Your task to perform on an android device: I would like to purchase a new pair of tennis shoes for my hubby because his current ones are becoming damaged.Use the temu app to find men's K Swiss tennis shoes.
Image 0: 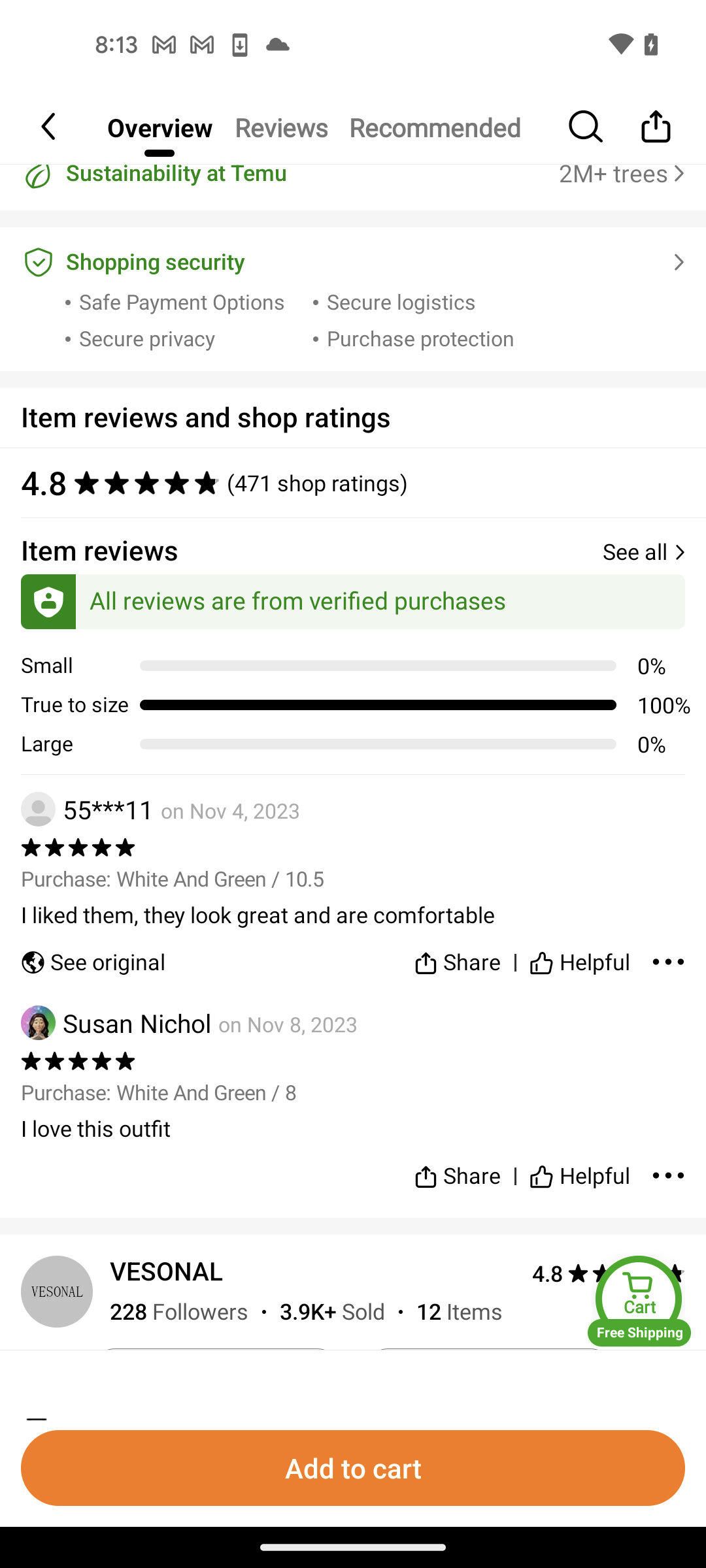
Go back to the previous page
Step 0: press back button
Image 1: 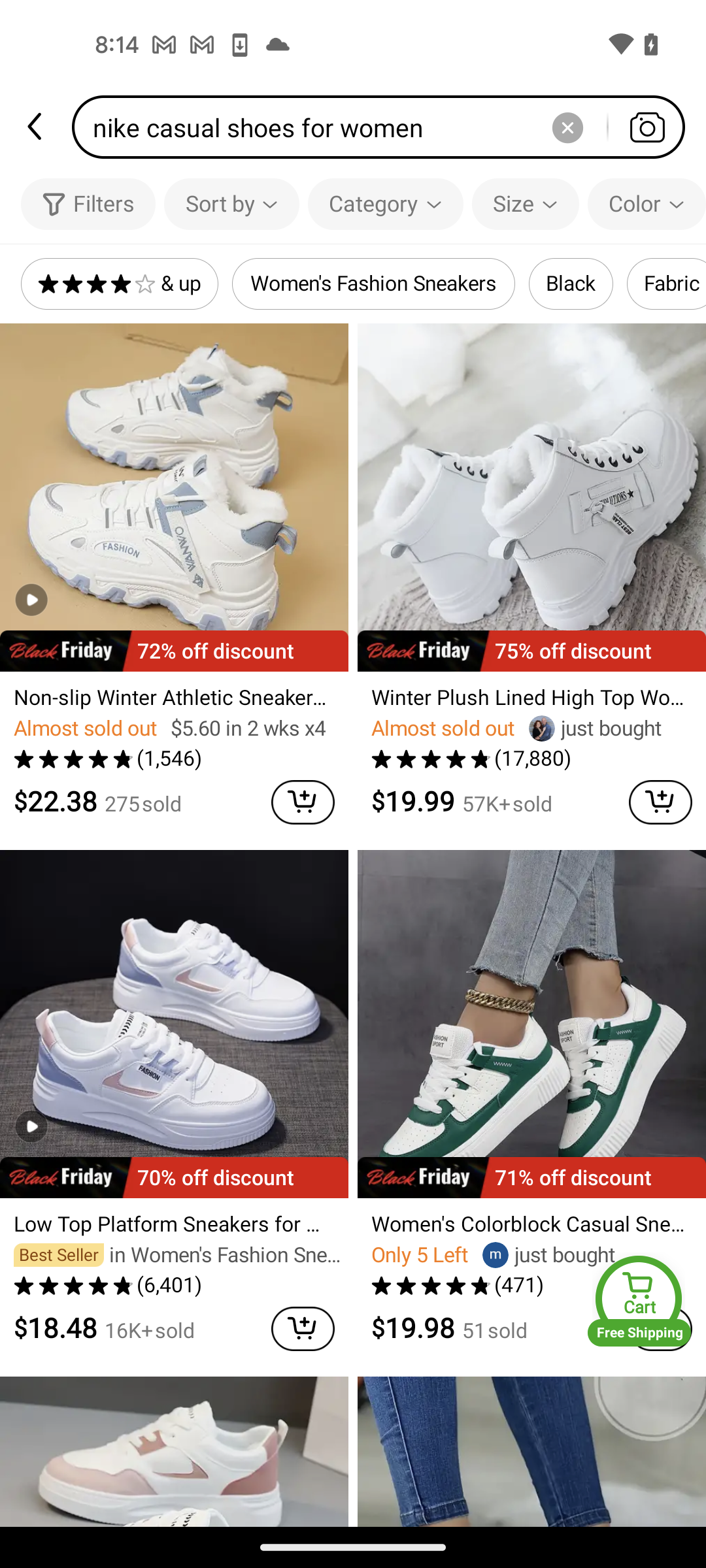
Tap on the search bar at the top of the screen
Step 1: click (386, 127)
Image 2: 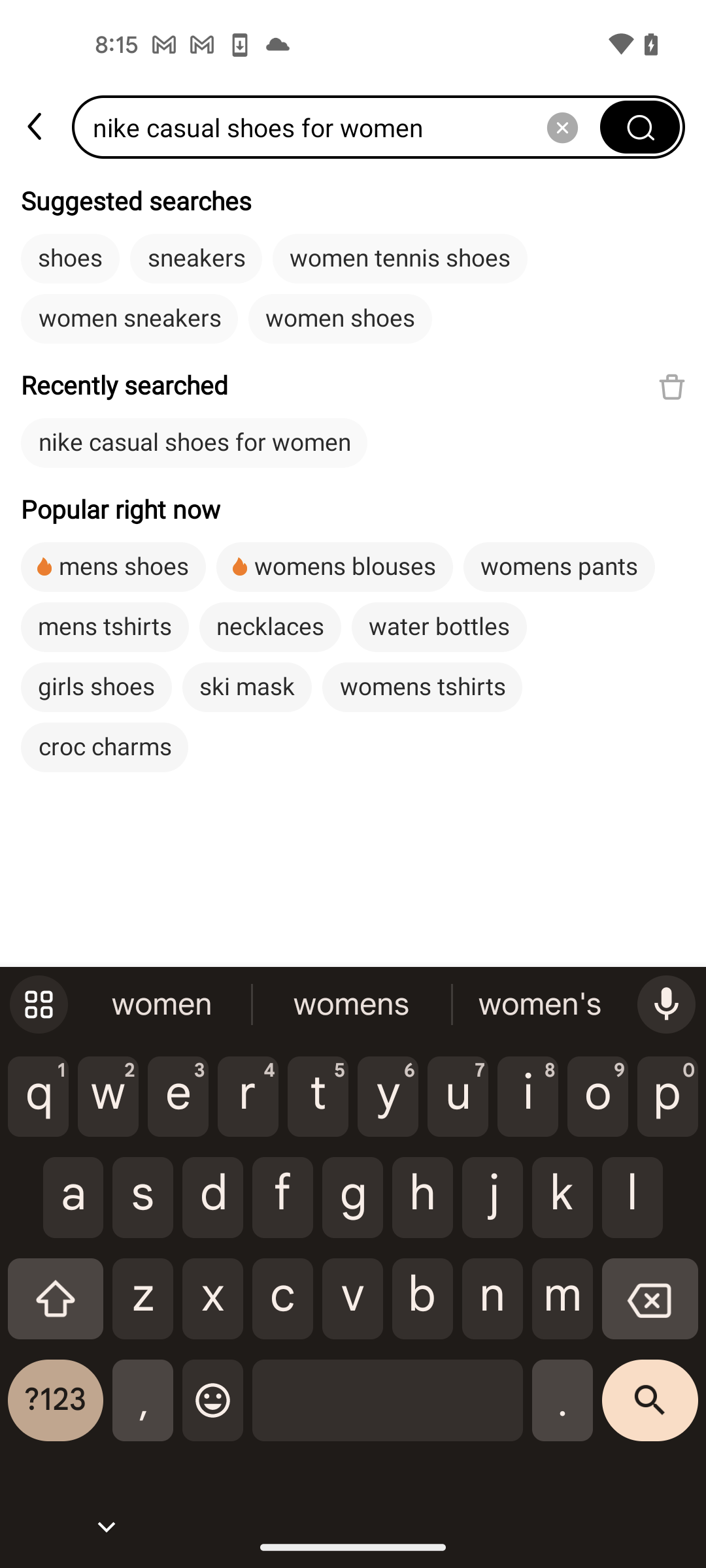
Tap on the cross icon to clear the search bar
Step 2: click (562, 127)
Image 3: 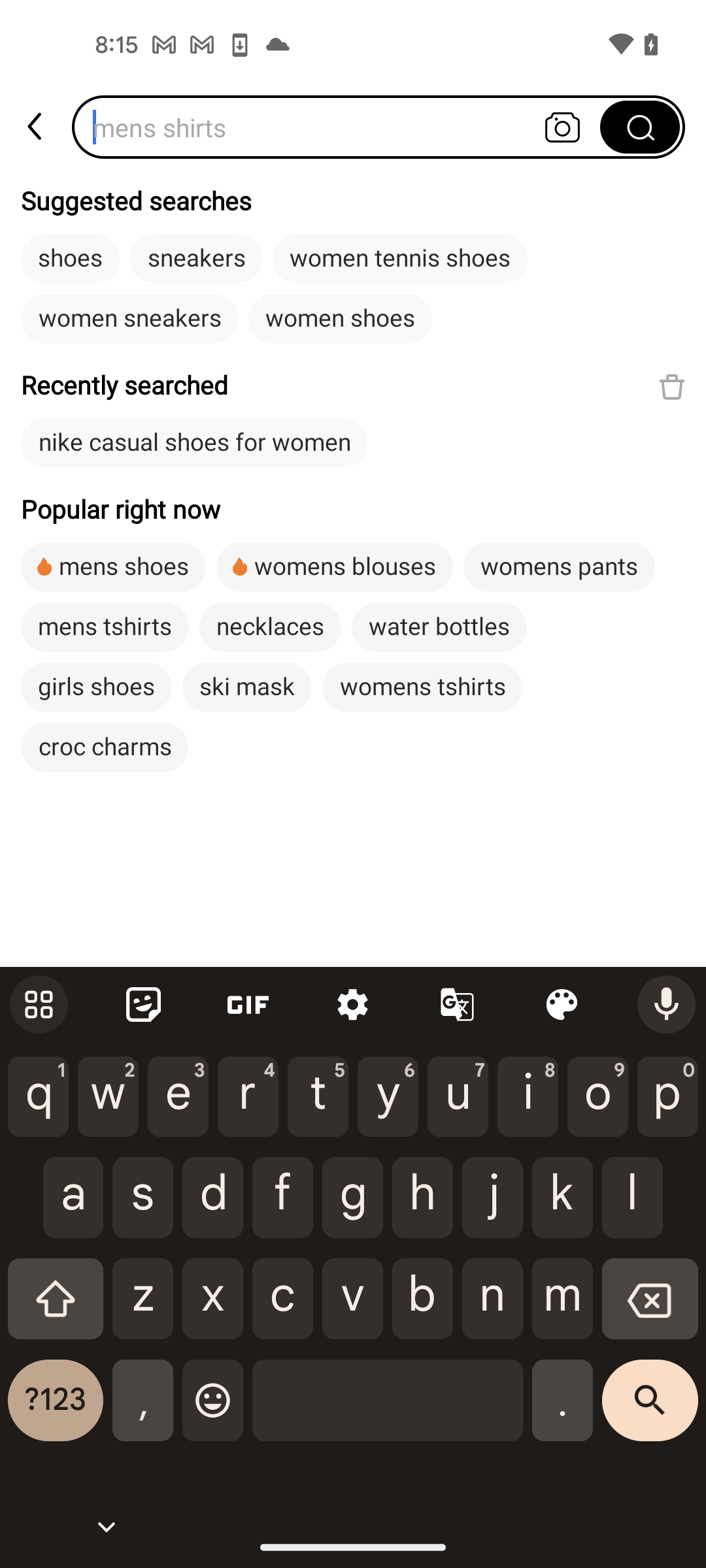
Search for men's K Swiss tennis shoes
Step 3: type "men's K Swiss tennis shoes"
Image 4: 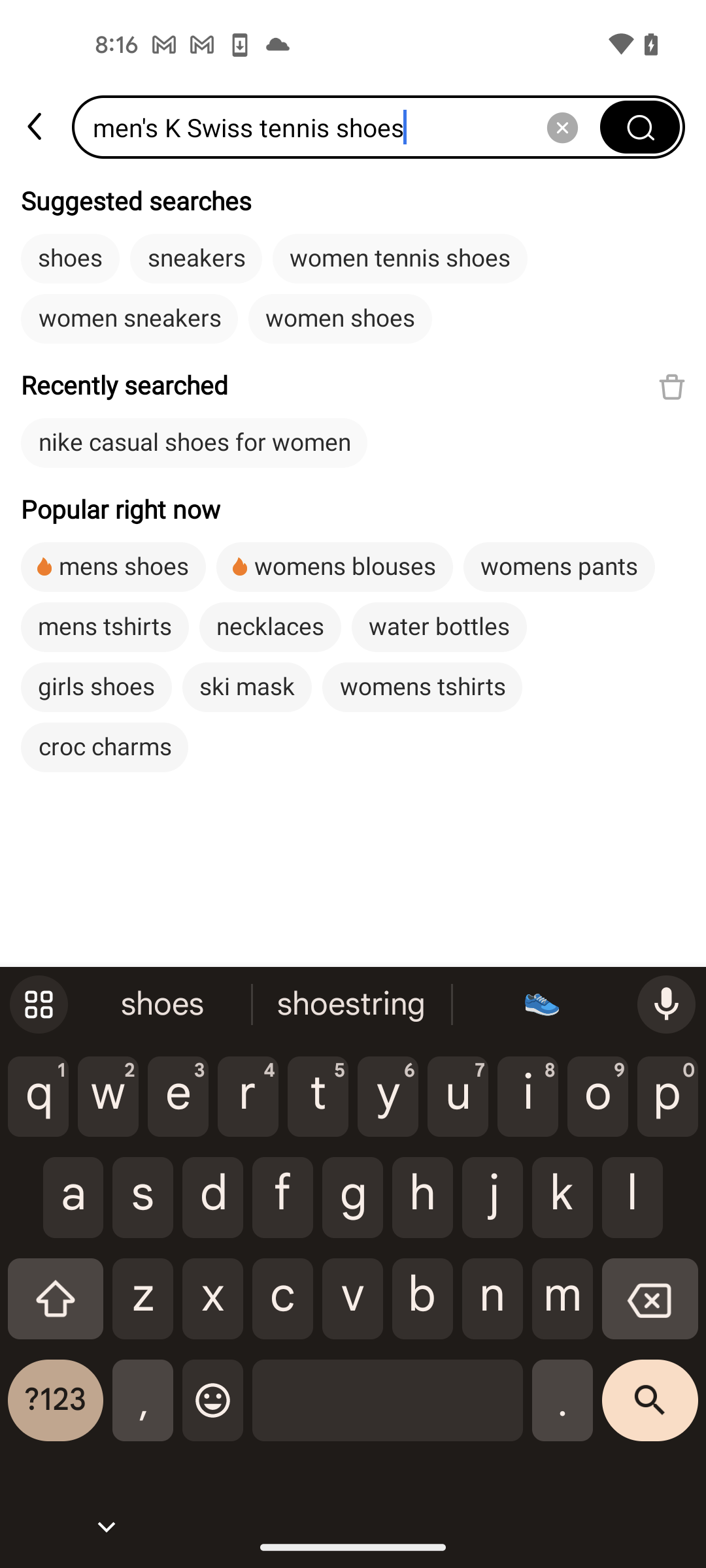
Tap on the search button at the bottom right corner of the screen
Step 4: click (650, 1410)